Your task to perform on an android device: I want to change the theme of the book.
Image 0: 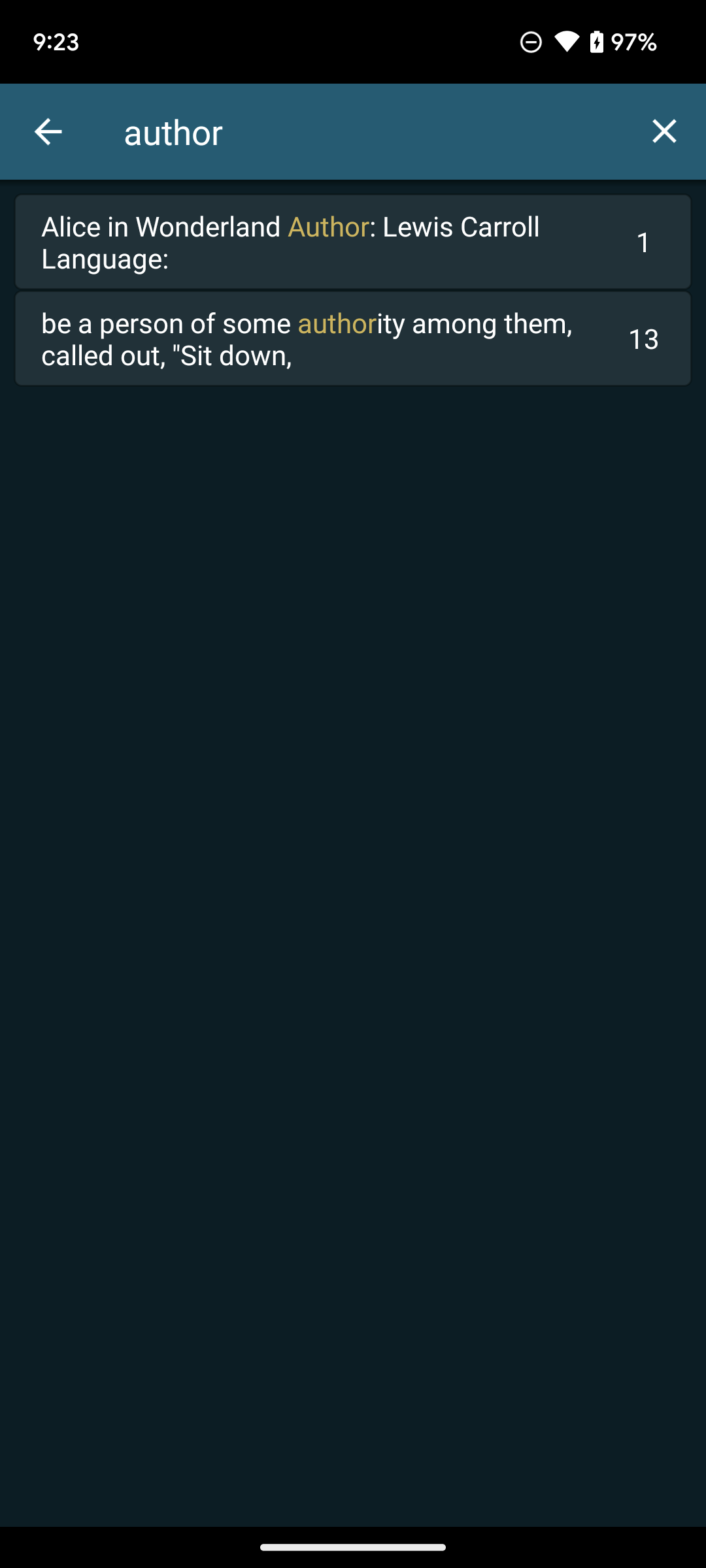
Click on the back icon on the top left corner of the screen.
Step 0: click (48, 131)
Image 1: 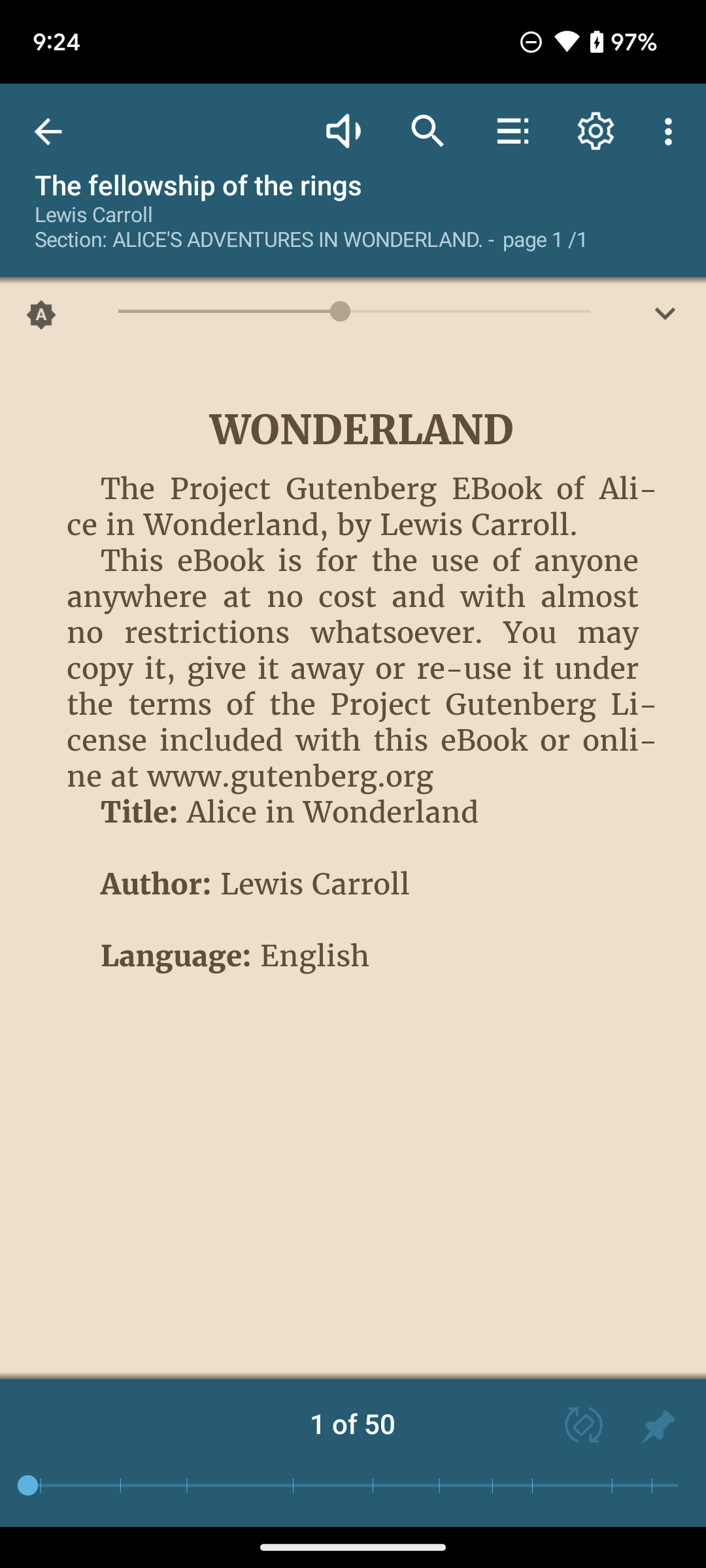
Click on the settings icon on the screen.
Step 1: click (596, 131)
Image 2: 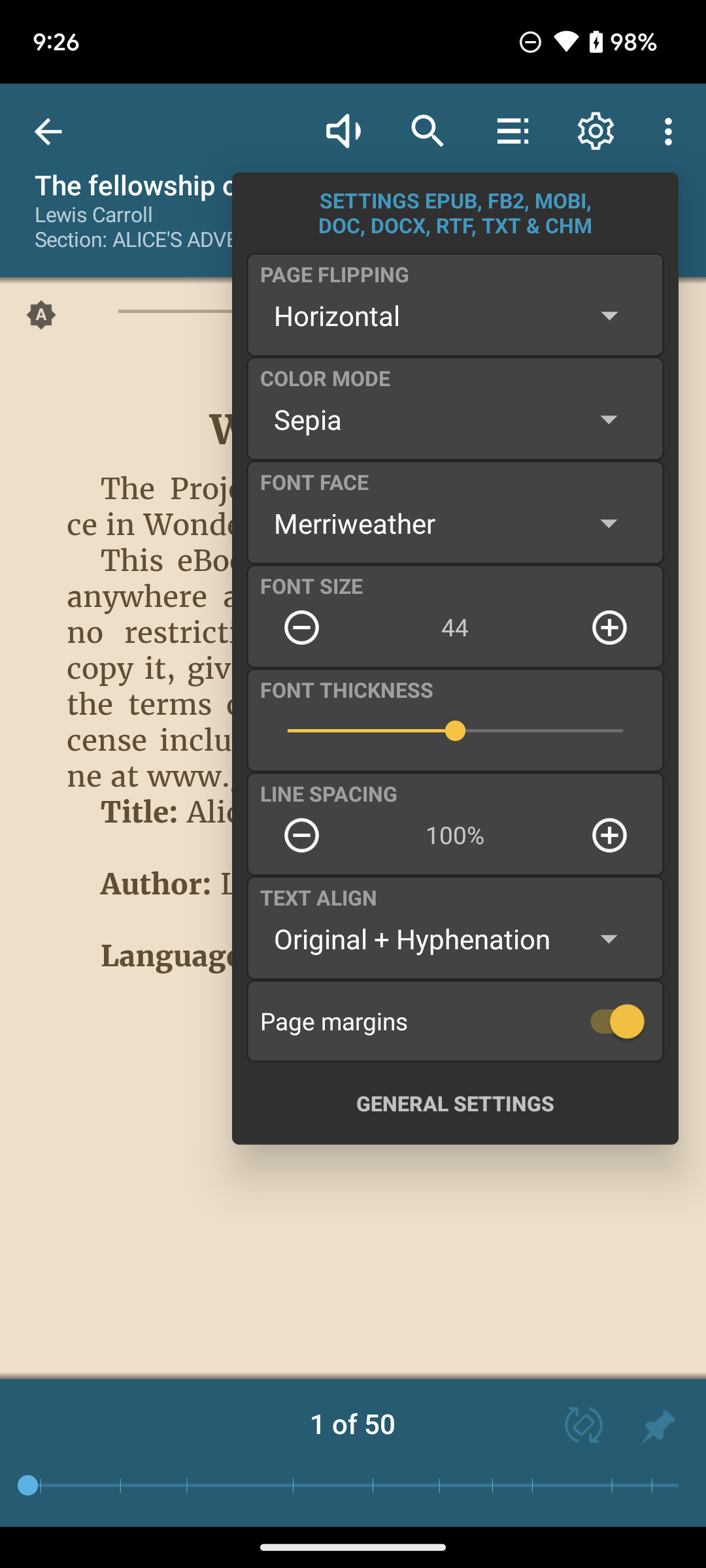
Click on the color mode option on the screen.
Step 2: click (420, 419)
Image 3: 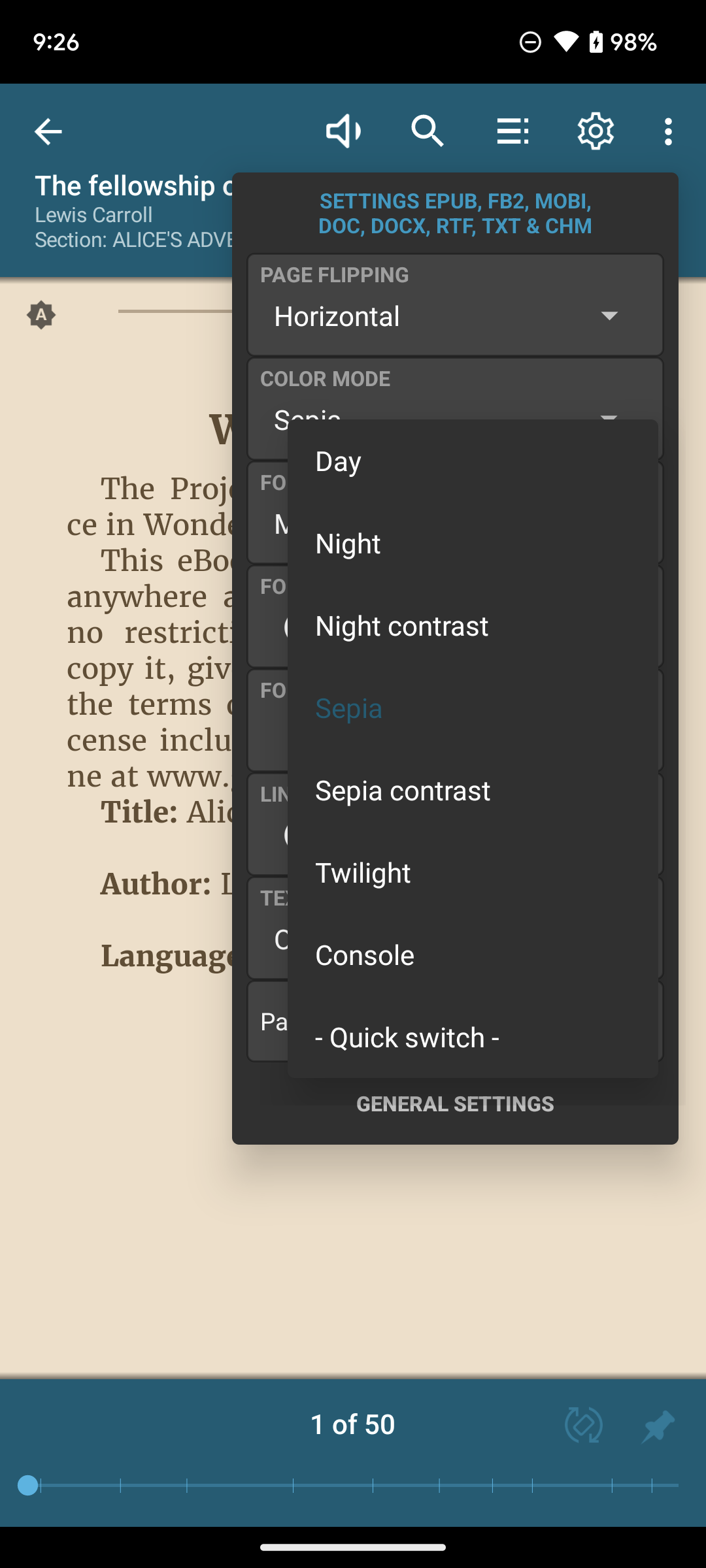
Click on the Night option on the screen.
Step 3: click (472, 542)